Your task to perform on an android device: I want to export my mother's anniversary reminder to the drive.
Image 0: 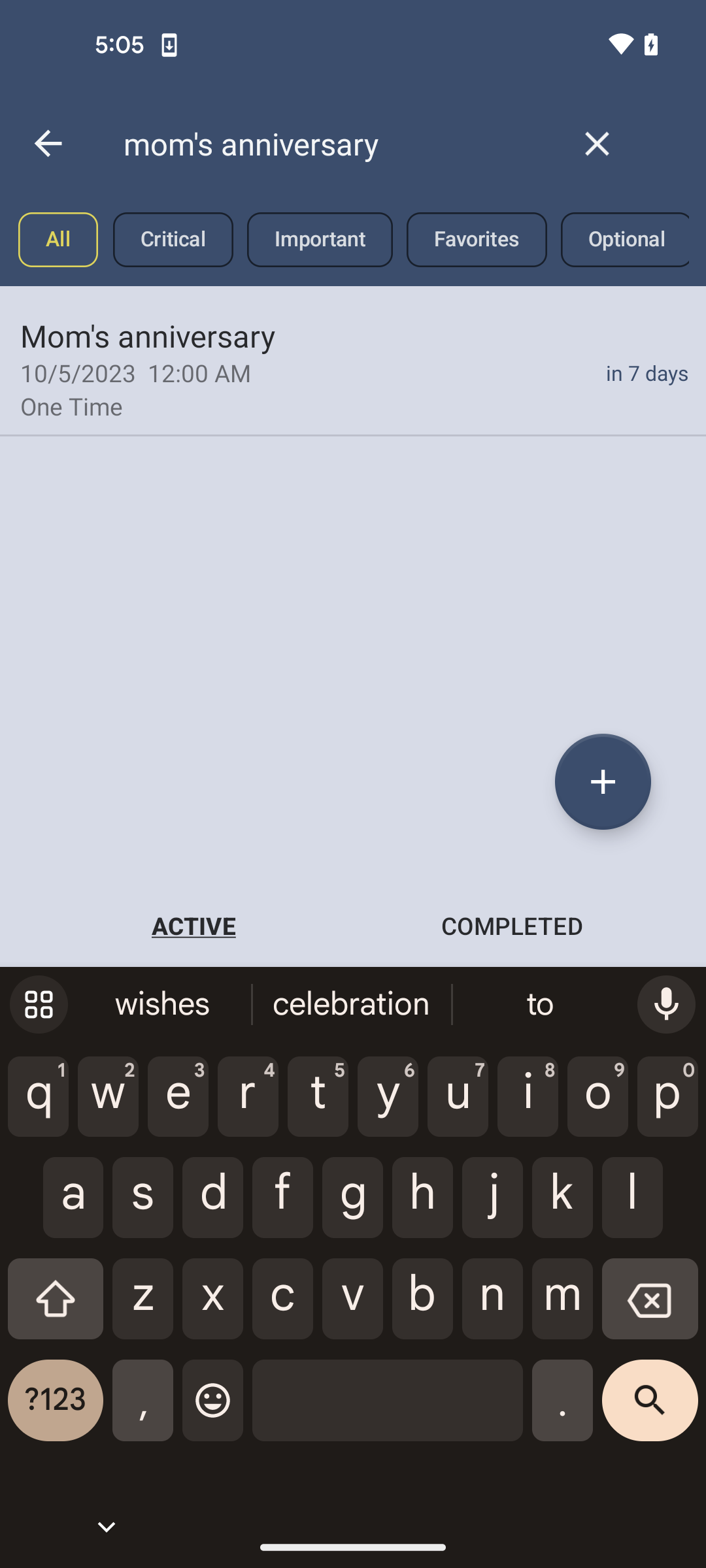
Go back to the previous page
Step 0: press back button
Image 1: 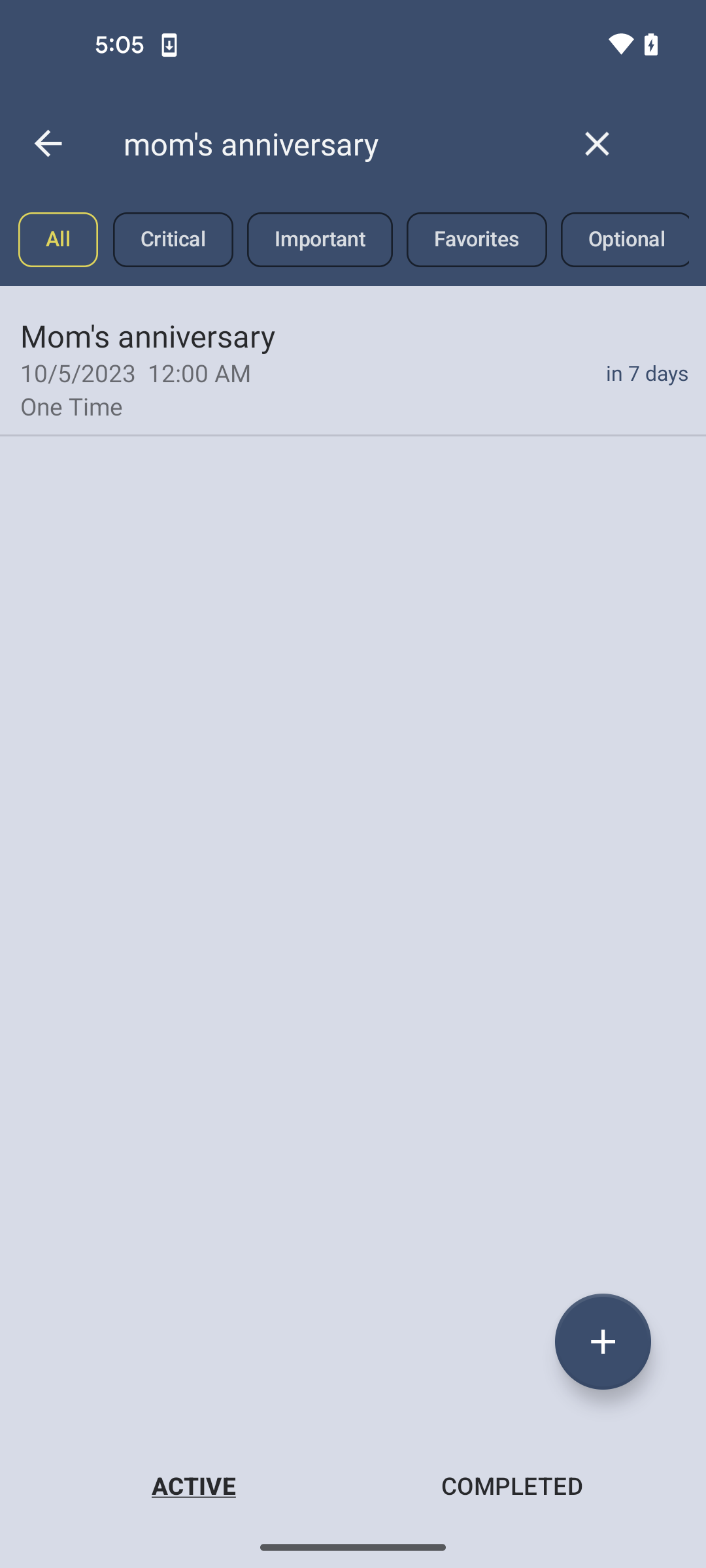
Go back to the previous page
Step 1: press back button
Image 2: 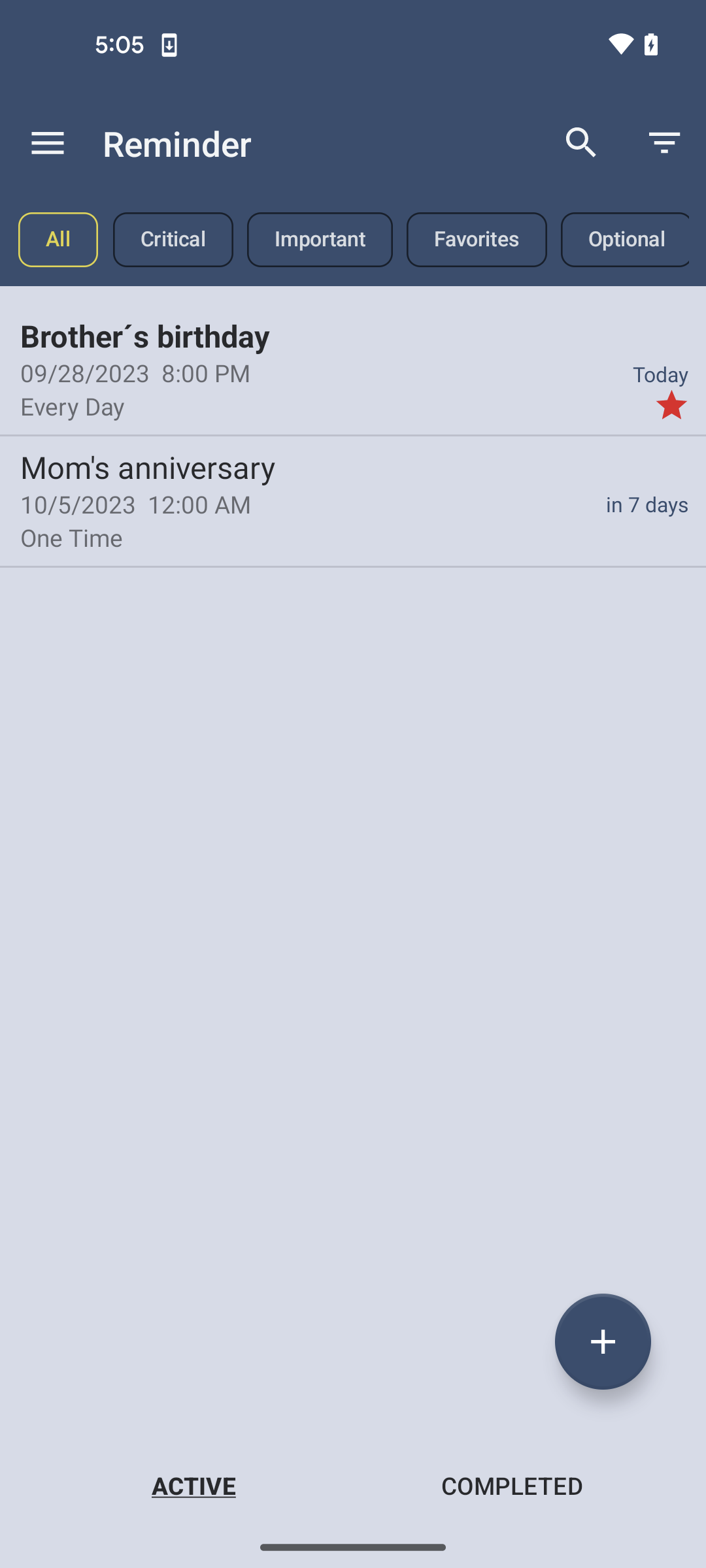
Tap on the menu icon at the top left corner of the screen
Step 2: click (48, 143)
Image 3: 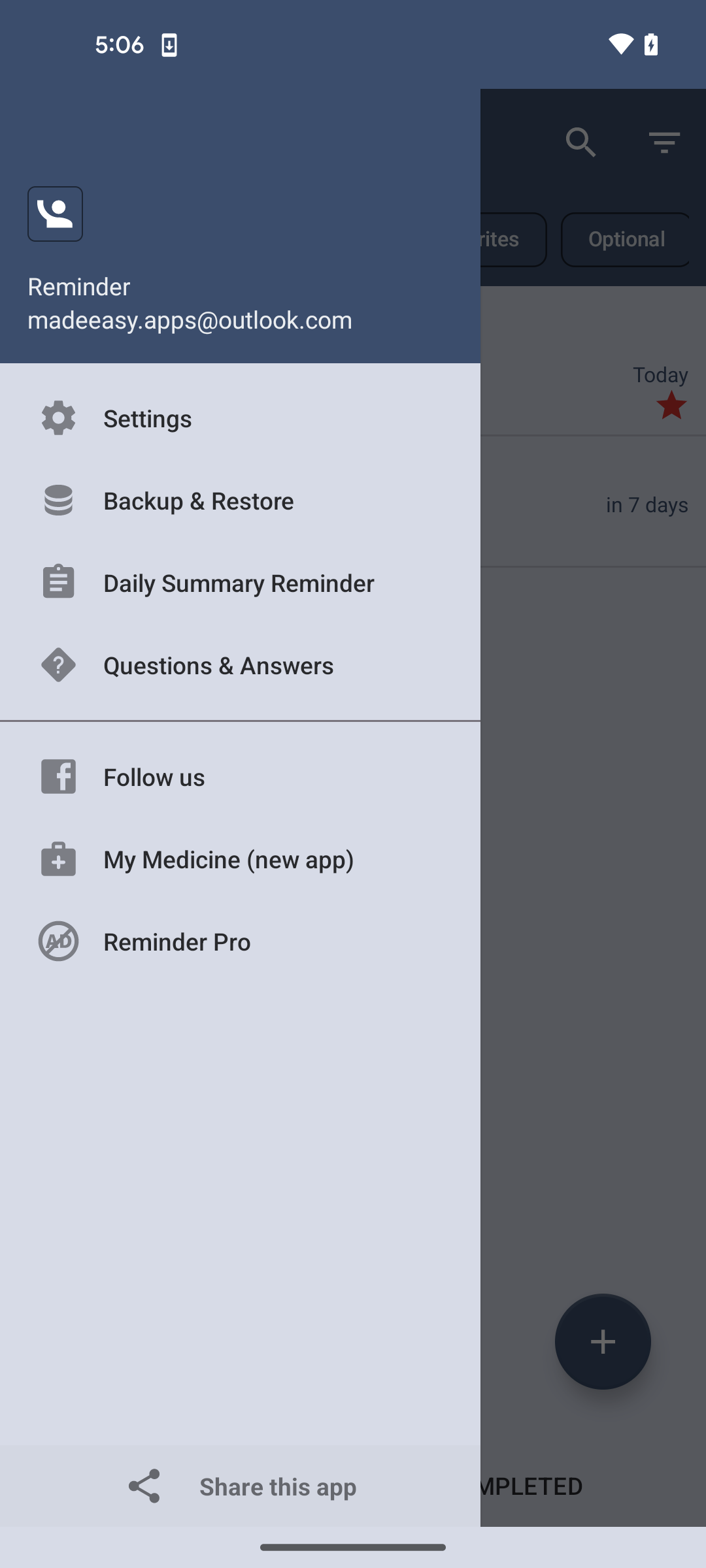
Tap on the backup & restore option
Step 3: click (129, 504)
Image 4: 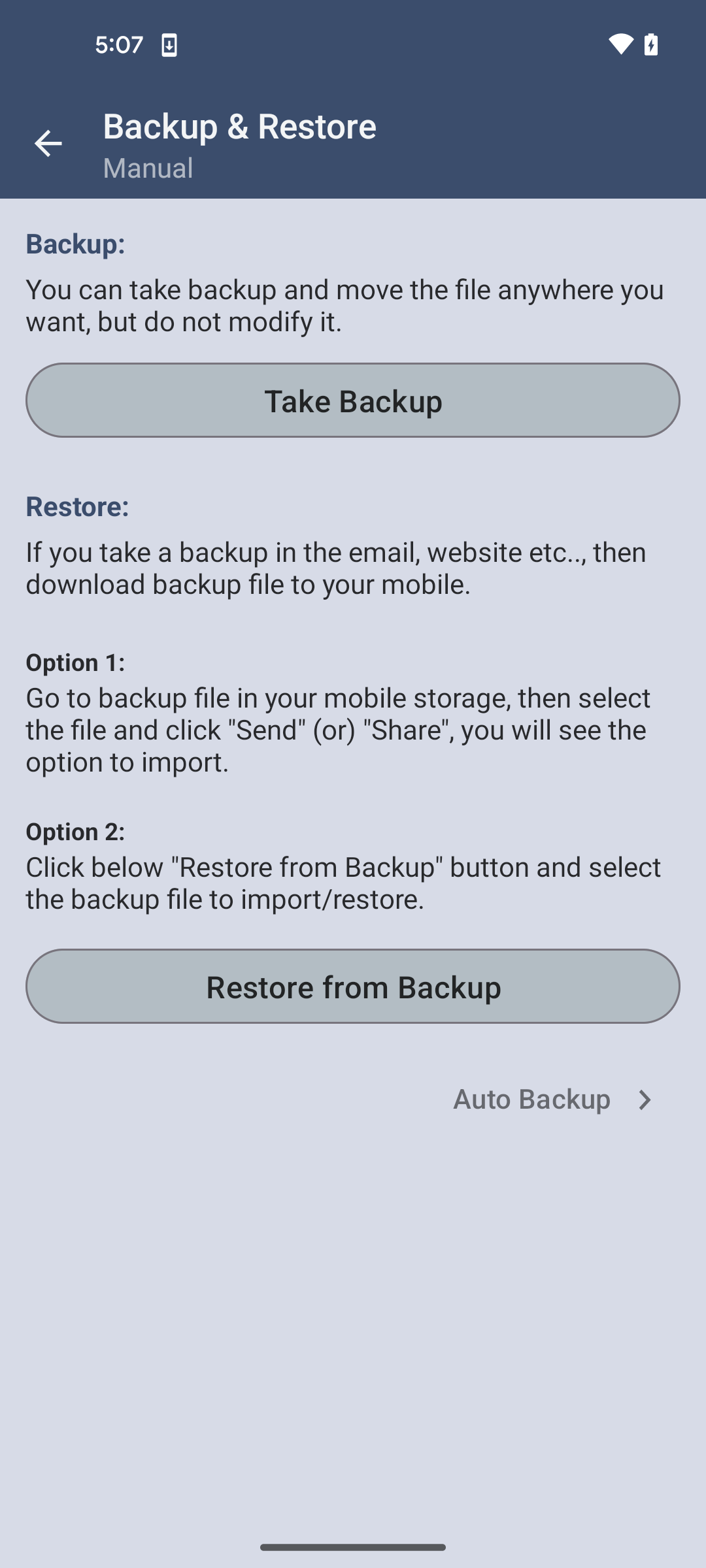
Tap on the take backup button
Step 4: click (352, 400)